Your task to perform on an android device: Open IKEA App, Open the Categories tab in the app and View all the products in the Furniture category
Image 0: 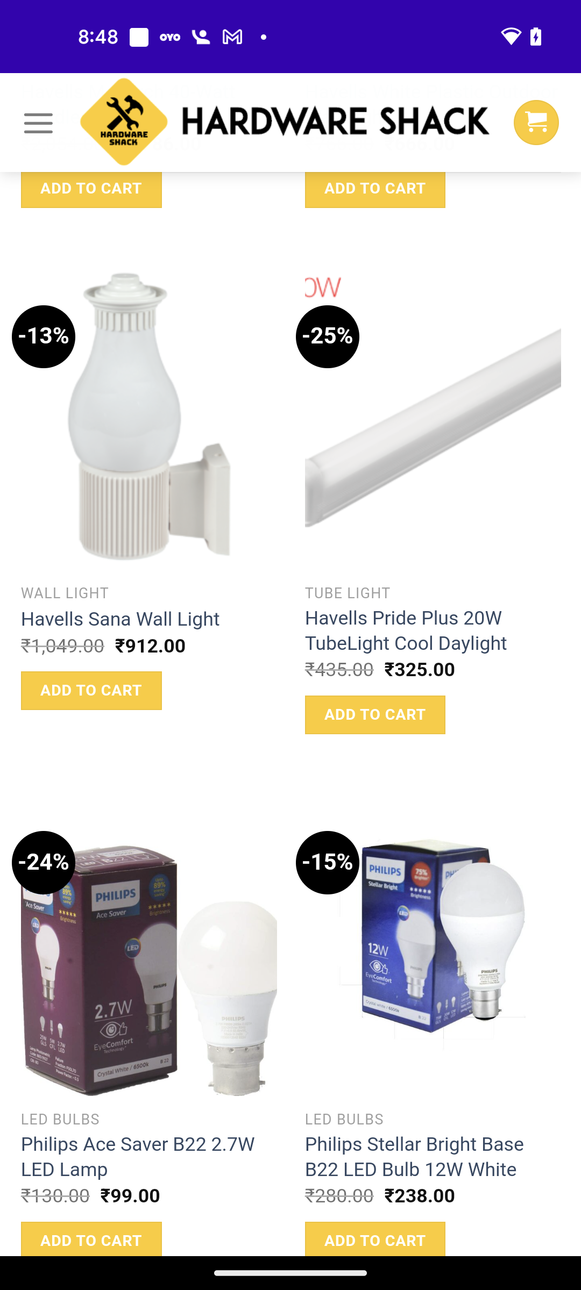
Open IKEA App
Step 0: open app "IKEA"
Image 2: 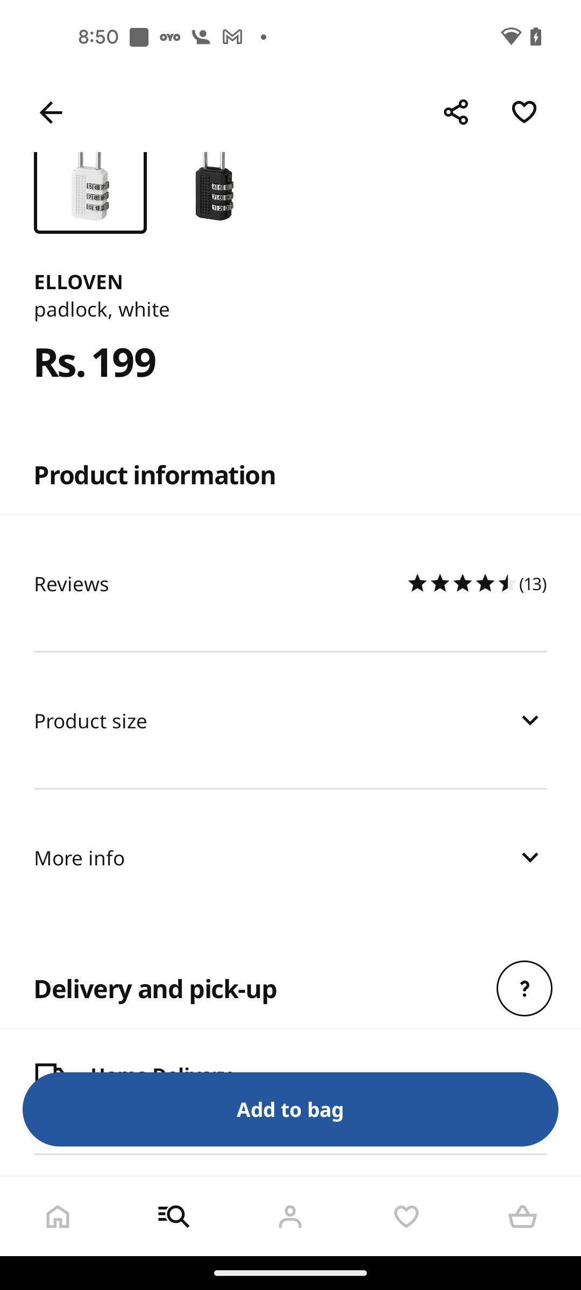
Go back to the previous page
Step 2: press back button
Image 3: 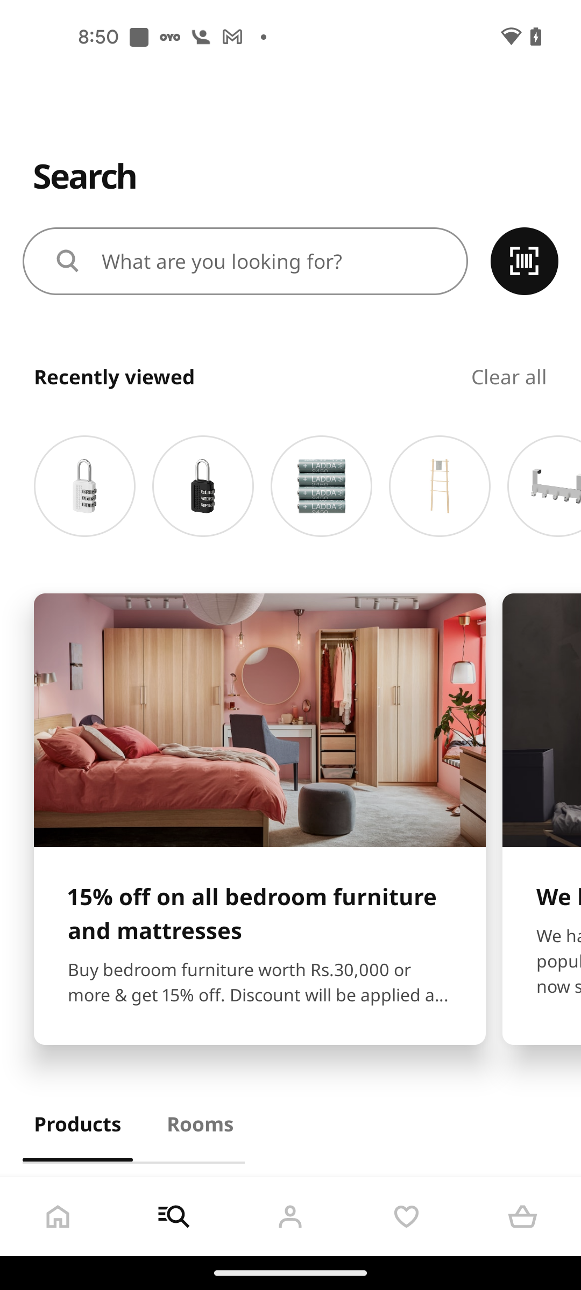
Scroll down to view categories
Step 3: scroll down
Image 4: 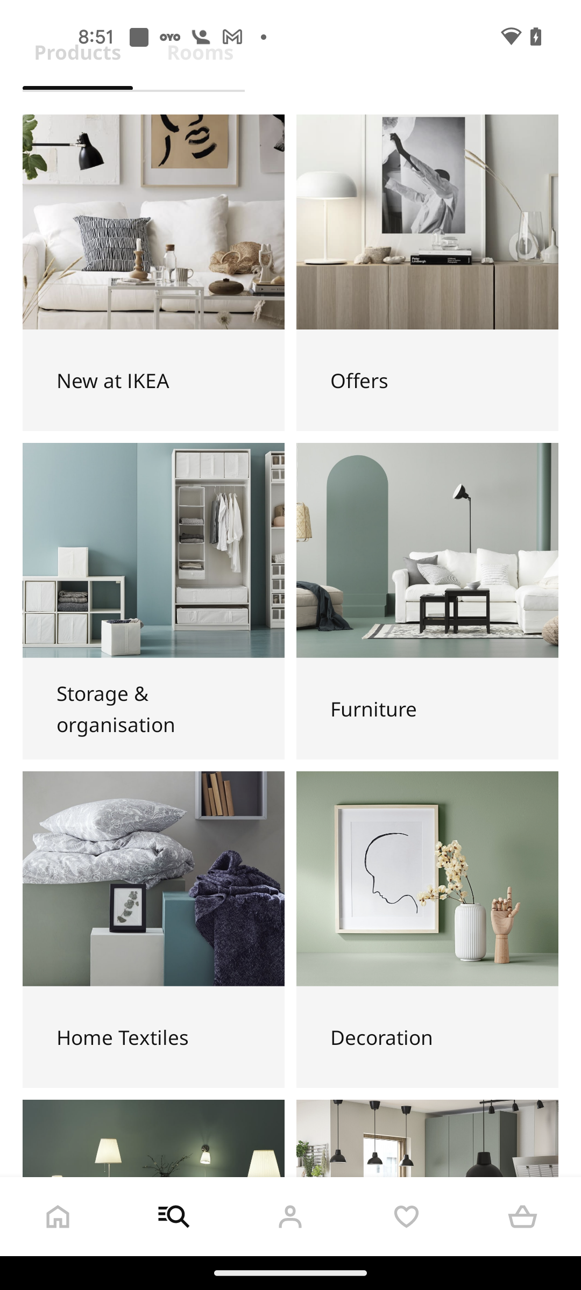
Open the Furniture Category
Step 4: click (427, 550)
Image 6: 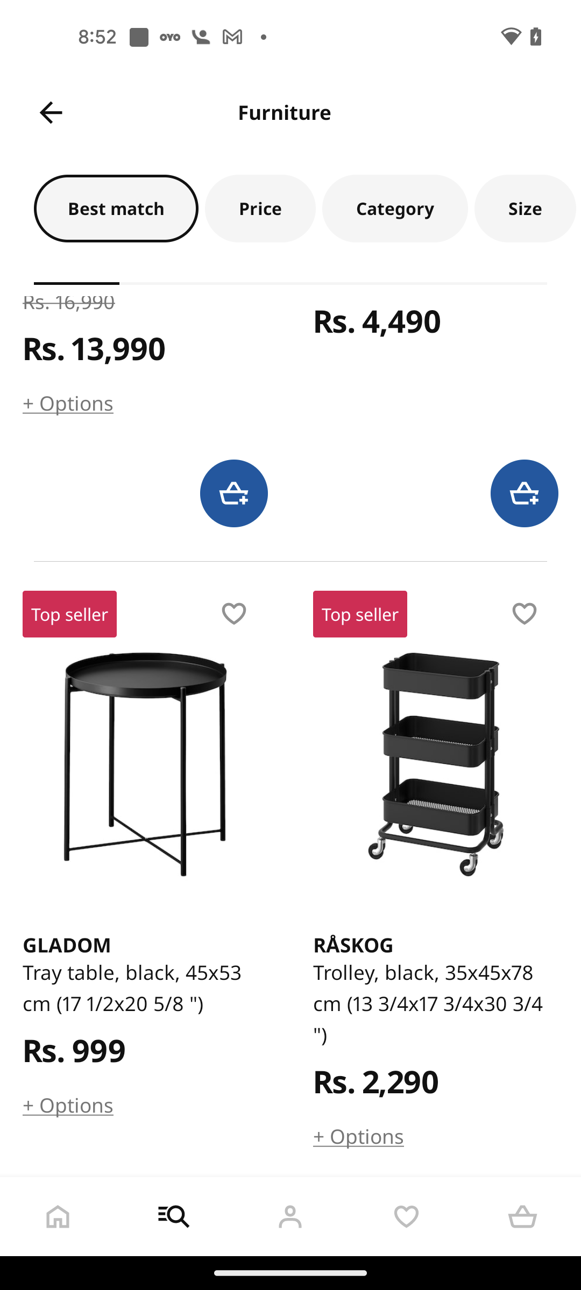
Scroll down to view more Furniture Products
Step 6: scroll down
Image 7: 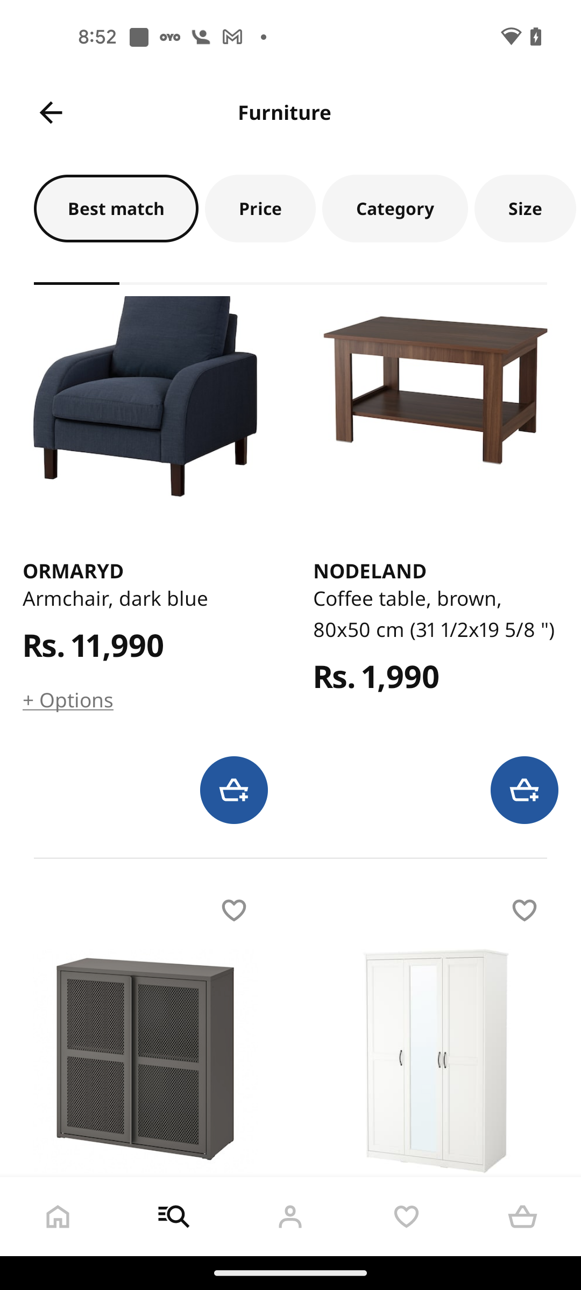
Scroll down to view more Furniture Products
Step 7: scroll down